Your task to perform on an android device: Add the Black Decker Slice Cool Touch Toaster with Electronic Browning to the cart on DesertCart.
Image 0: 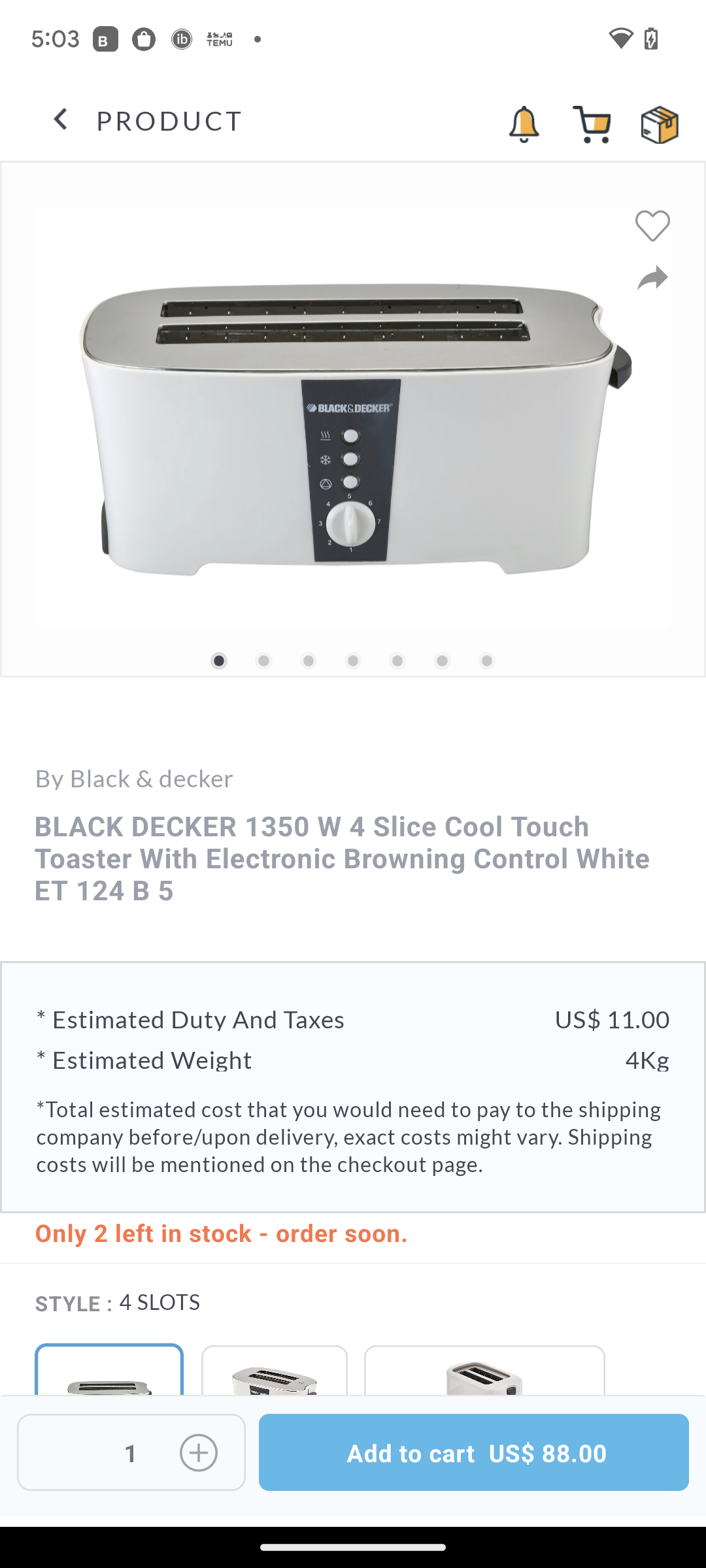
Click on Add to cart at the bottom of the screen.
Step 0: click (473, 1452)